Your task to perform on an android device: I need to restart the project, thus I want to get the project file folder from the Google Drive app's trash.
Image 0: 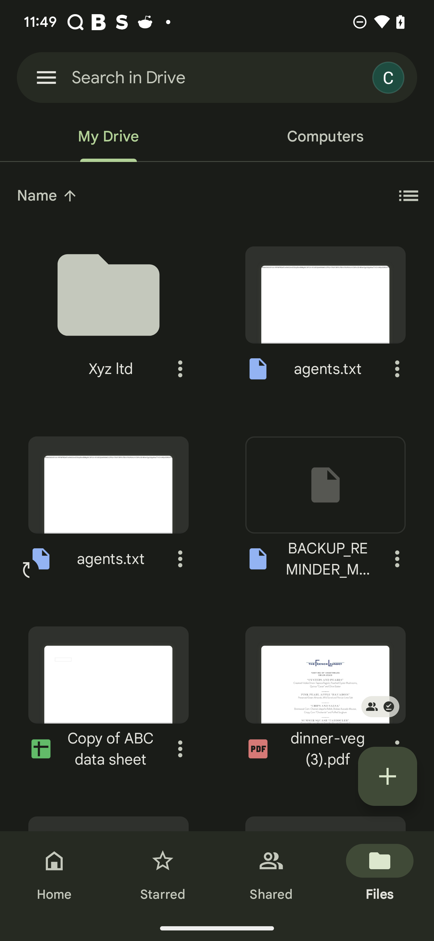
Click on the more option at the left top of the screen
Step 0: click (46, 77)
Image 1: 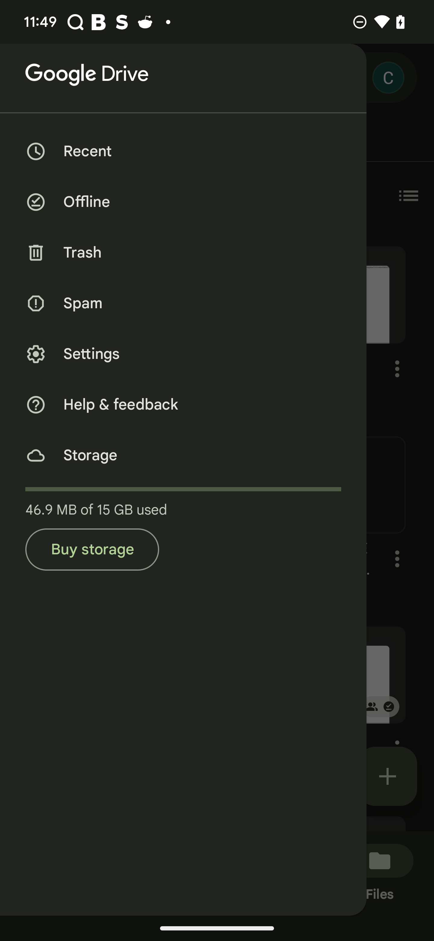
Click on the trash option
Step 1: click (82, 252)
Image 2: 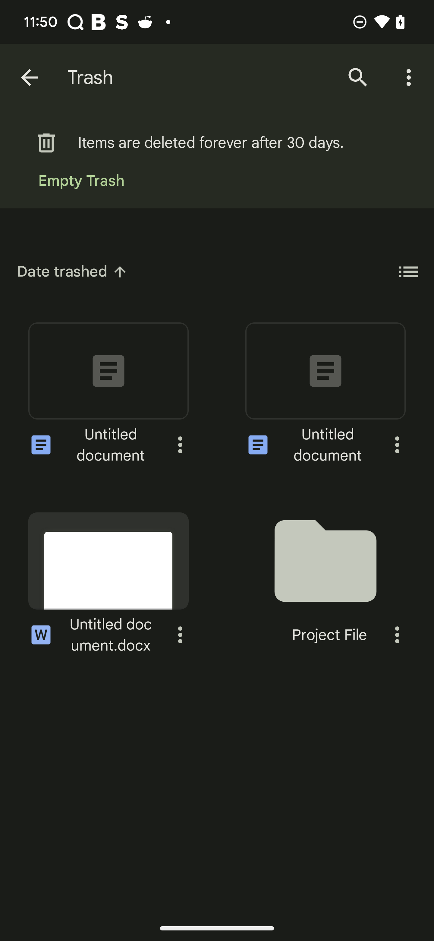
Click on the more option in the project file 
Step 2: click (397, 635)
Image 3: 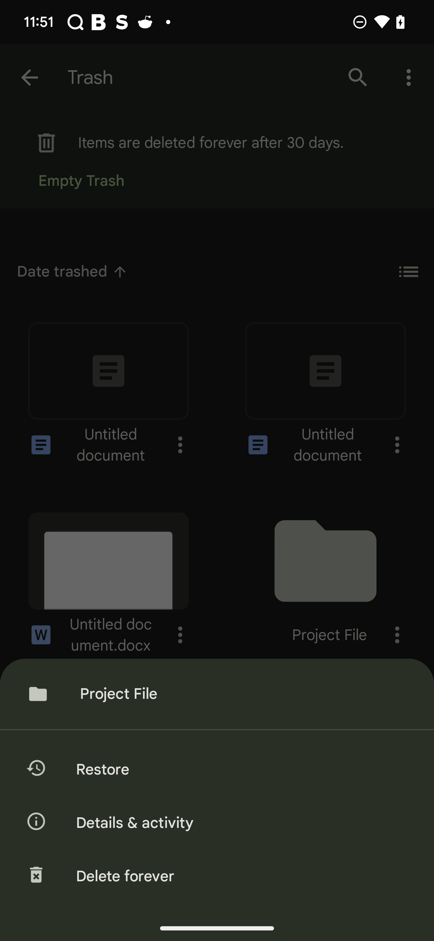
Click on the restore button
Step 3: click (242, 769)